Your task to perform on an android device: I want to view my google pixel 7 phone build number
Image 1: 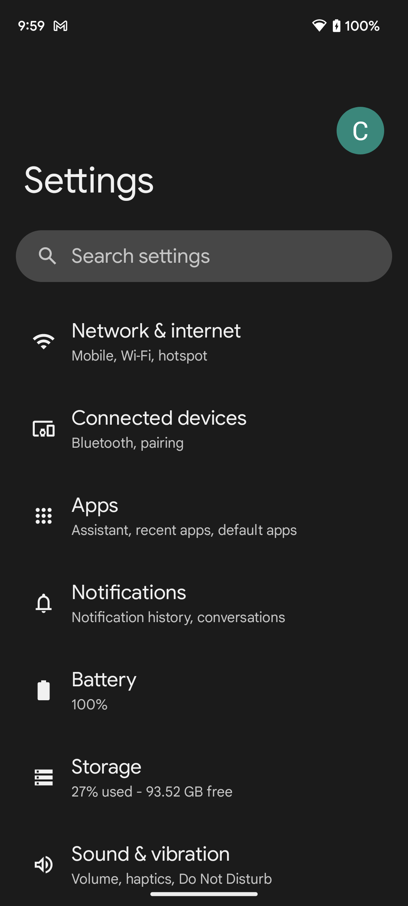
Scroll up to view the About phone option 
Step 1: scroll down
Image 2: 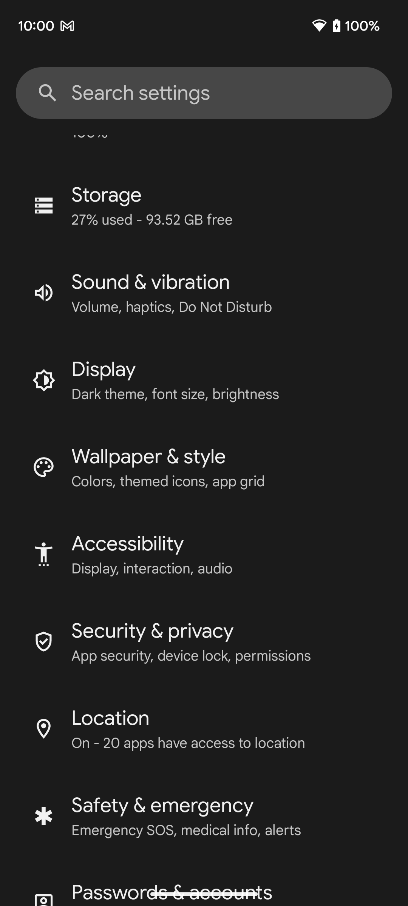
Scroll up to view the About phone option 
Step 2: scroll down
Image 3: 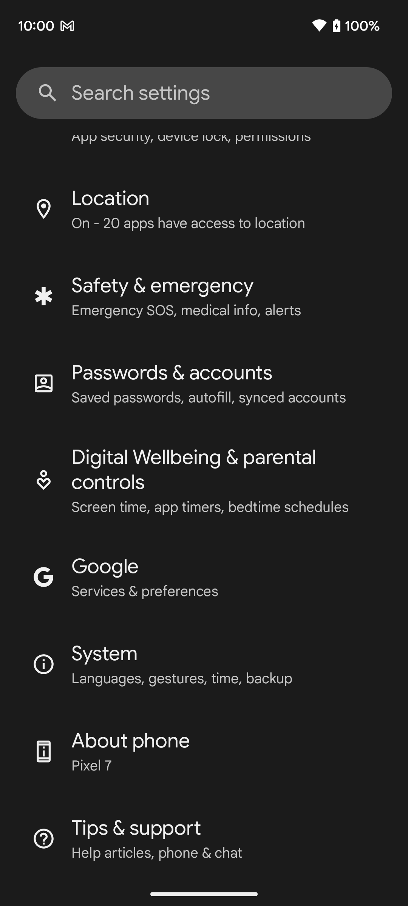
Click on the About Phone option 
Step 3: click (92, 766)
Image 4: 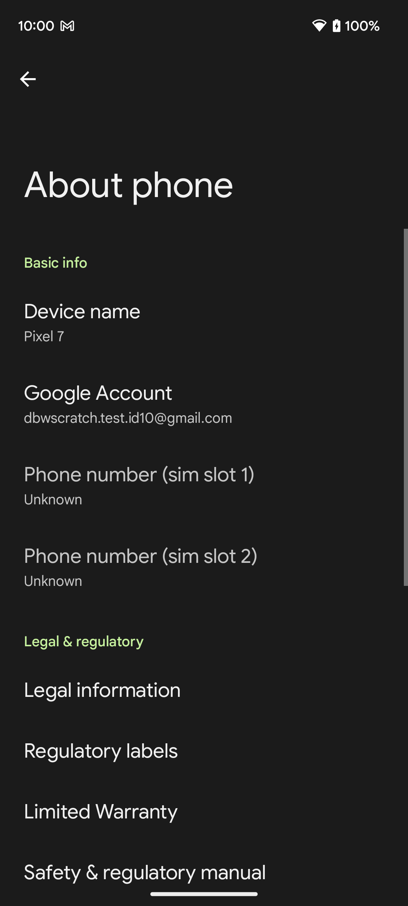
Scroll up to view the Build Number 
Step 4: scroll down
Image 5: 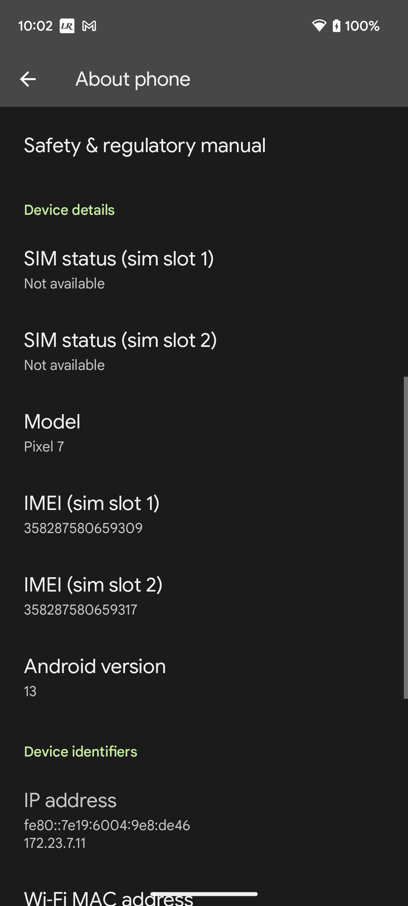
Scroll up to view the Build Number 
Step 5: scroll down